Your task to perform on an android device: Find two hotel rooms near Vancouver International Airport for three adults from December 16 to 20 on the Agoda app.
Image 0: 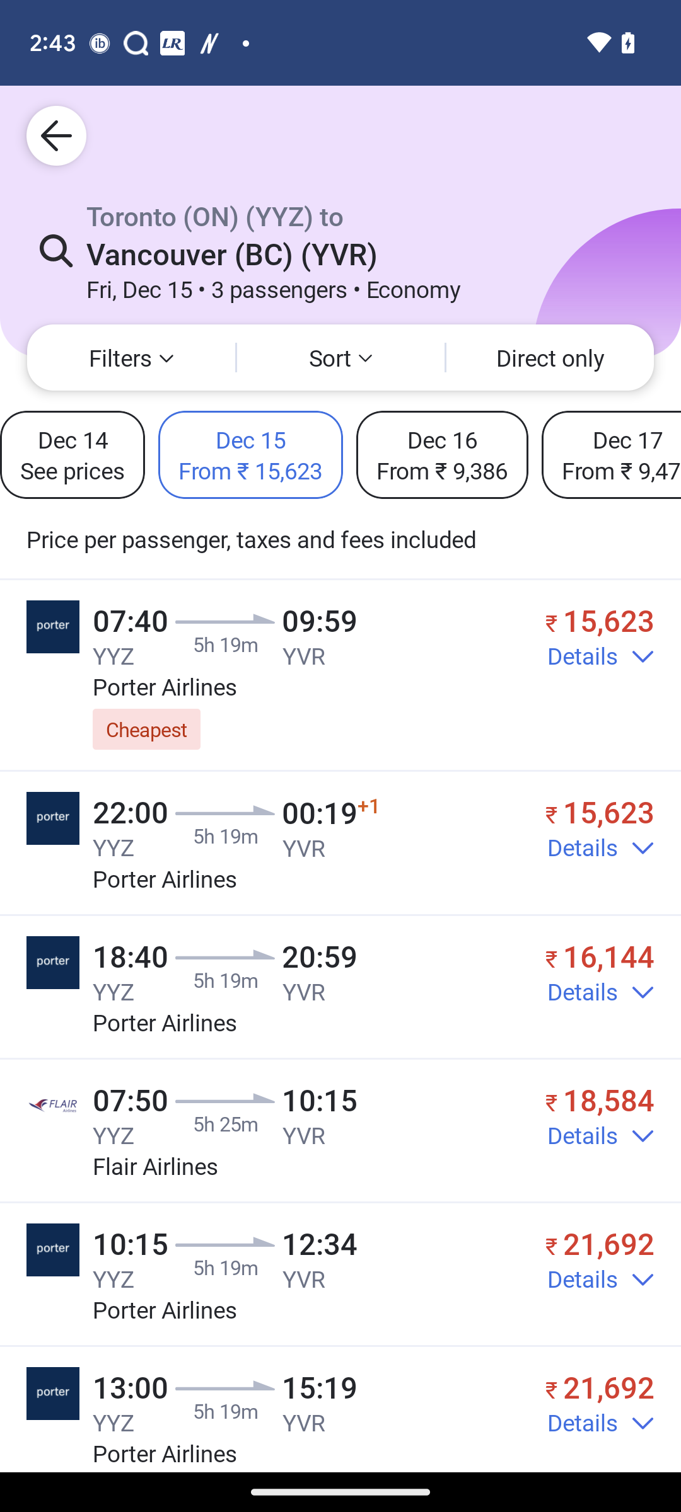
Go back to the previous page.
Step 0: press back button
Image 1: 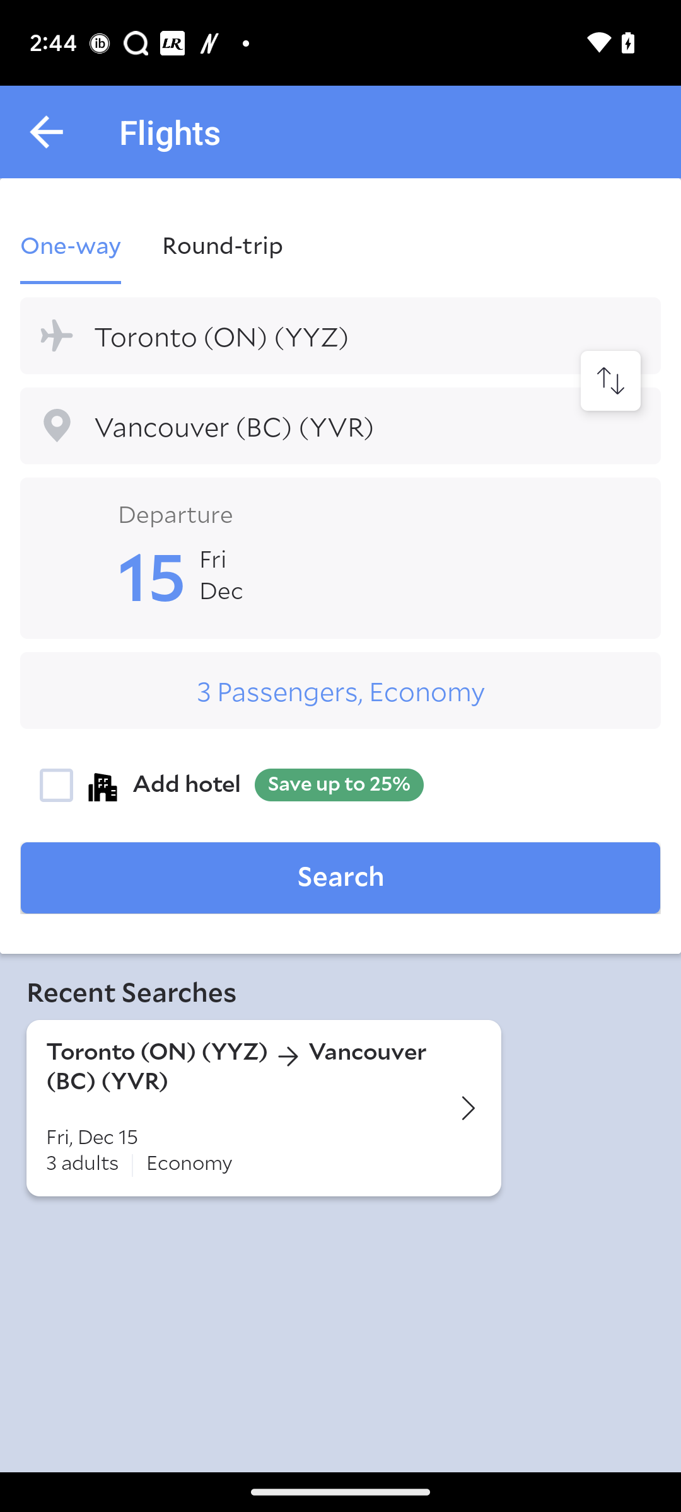
Go back to the previous page.
Step 1: press back button
Image 2: 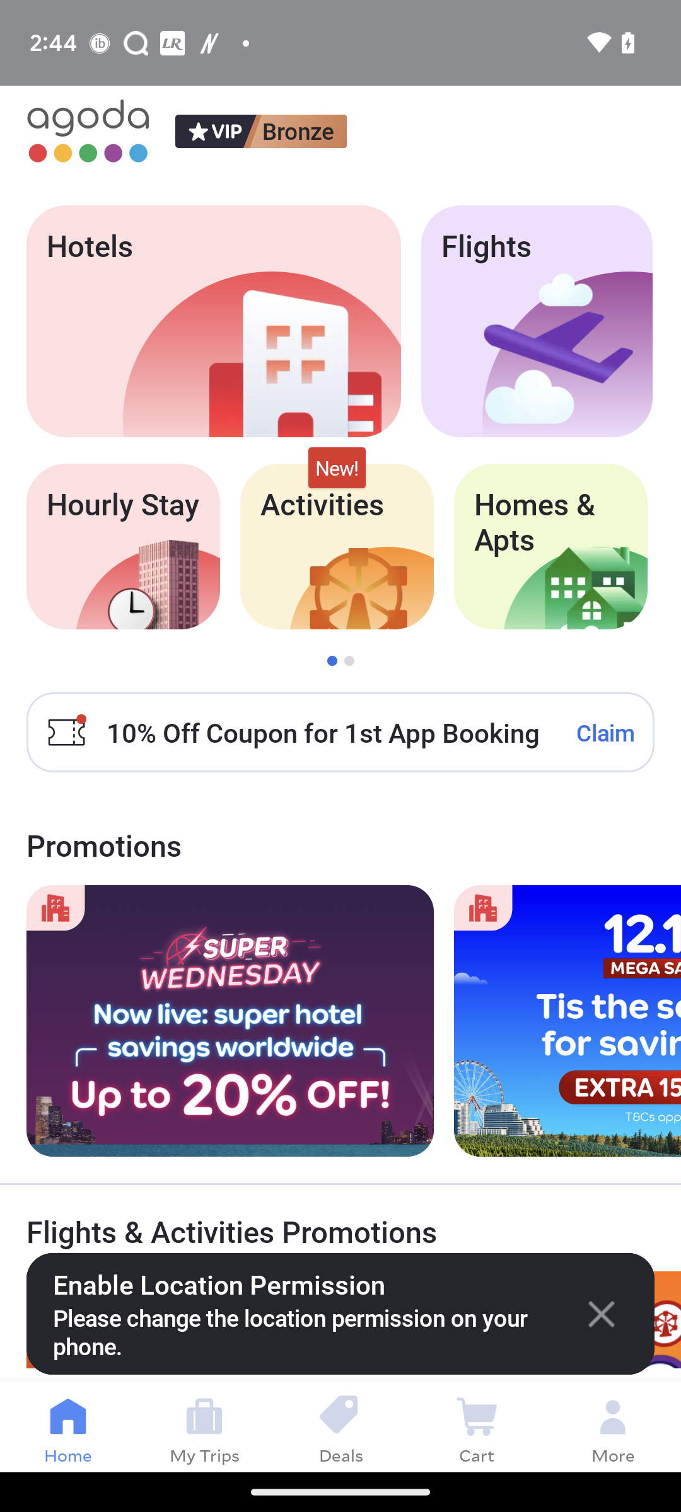
Open the Hotels tab.
Step 2: click (151, 338)
Image 3: 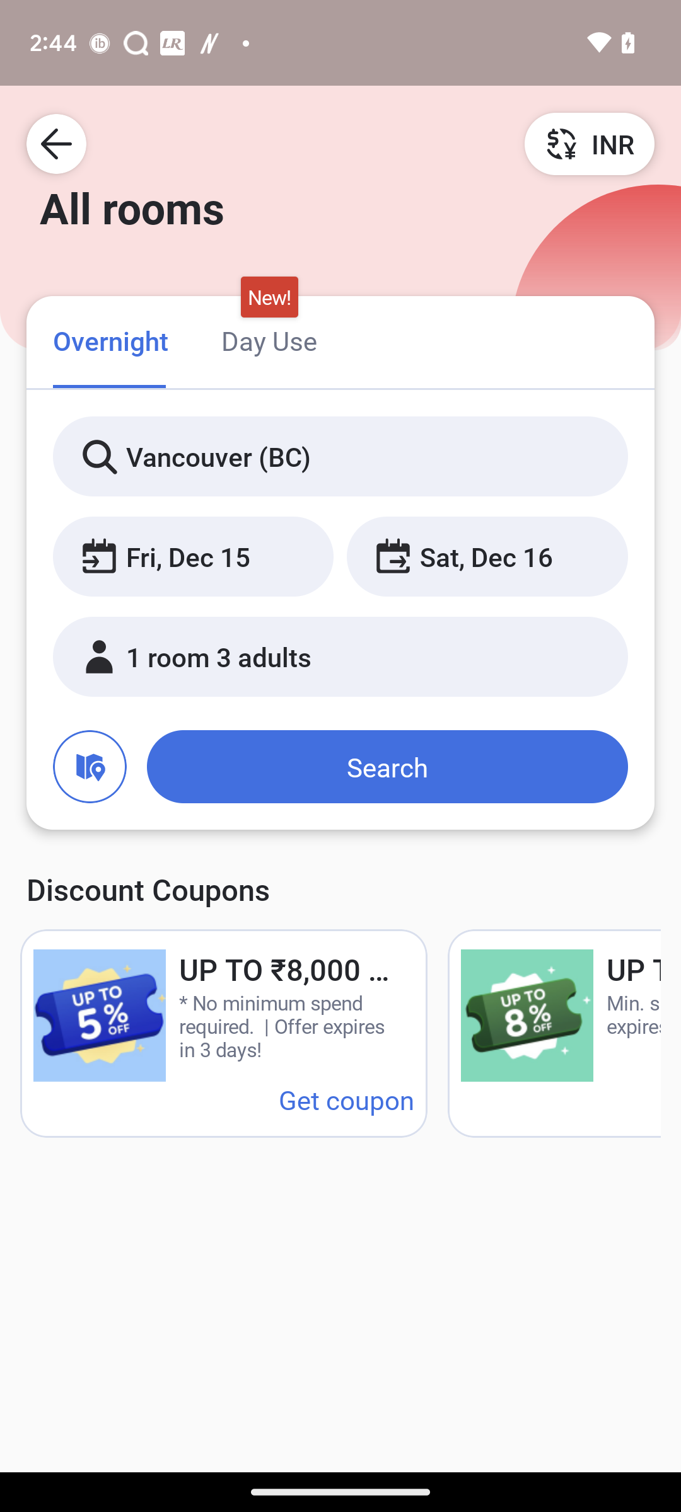
Click on the Date sat, Dec 15.
Step 3: click (189, 556)
Image 4: 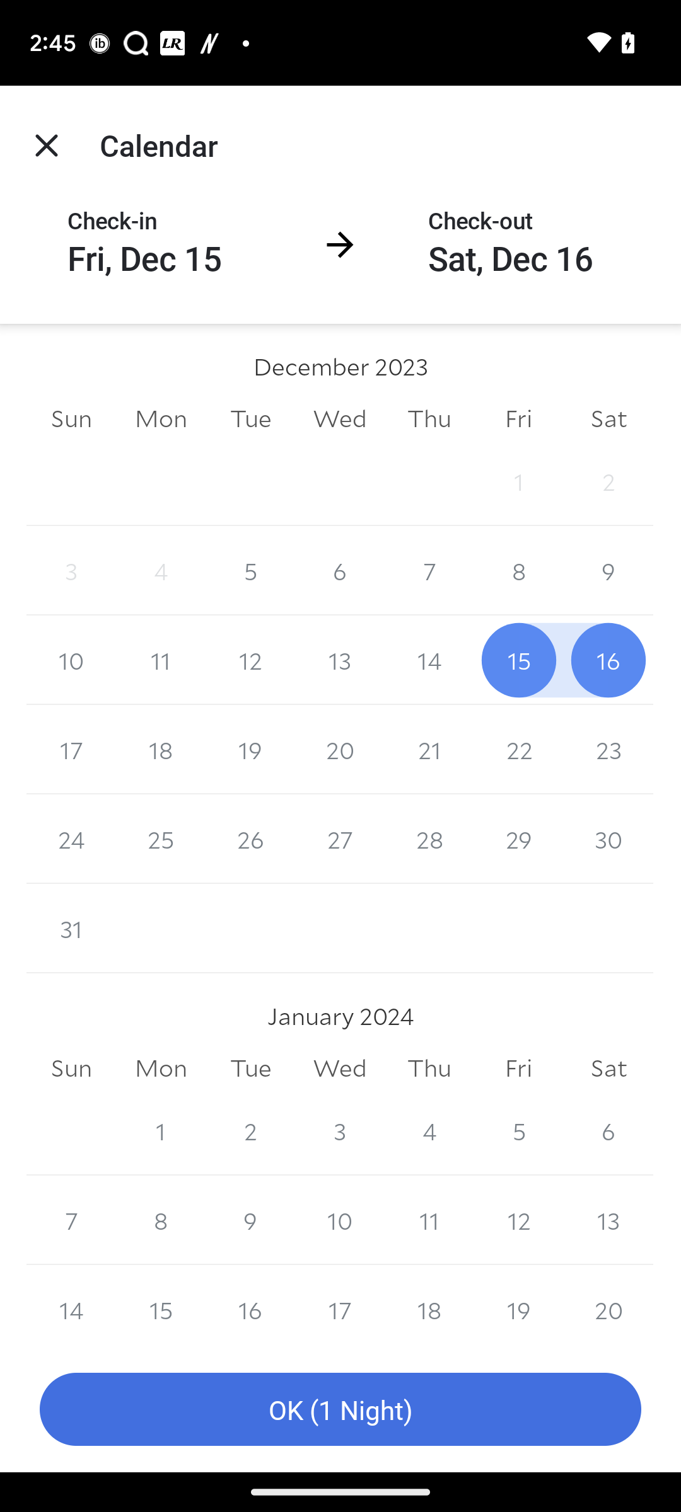
Click on the date 16 December.
Step 4: click (608, 660)
Image 5: 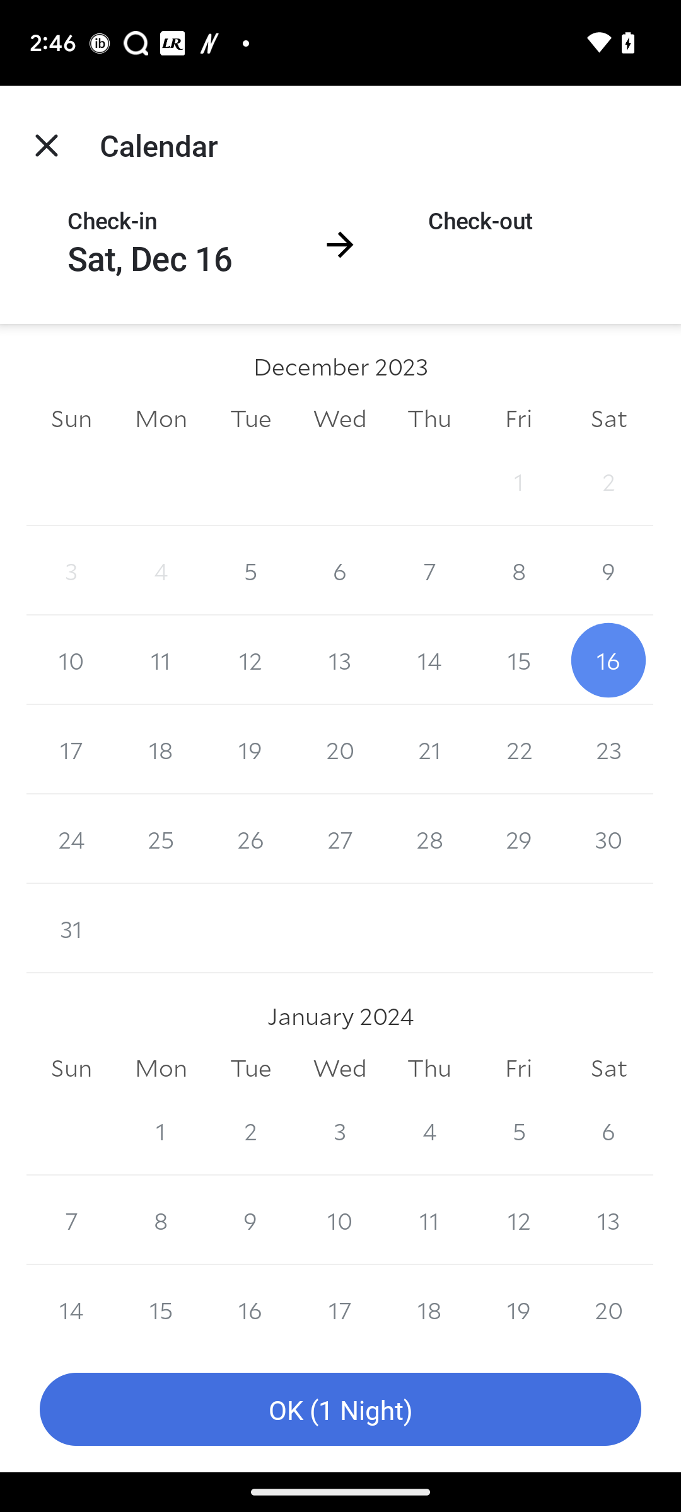
Click on the date 20 December.
Step 5: click (339, 750)
Image 6: 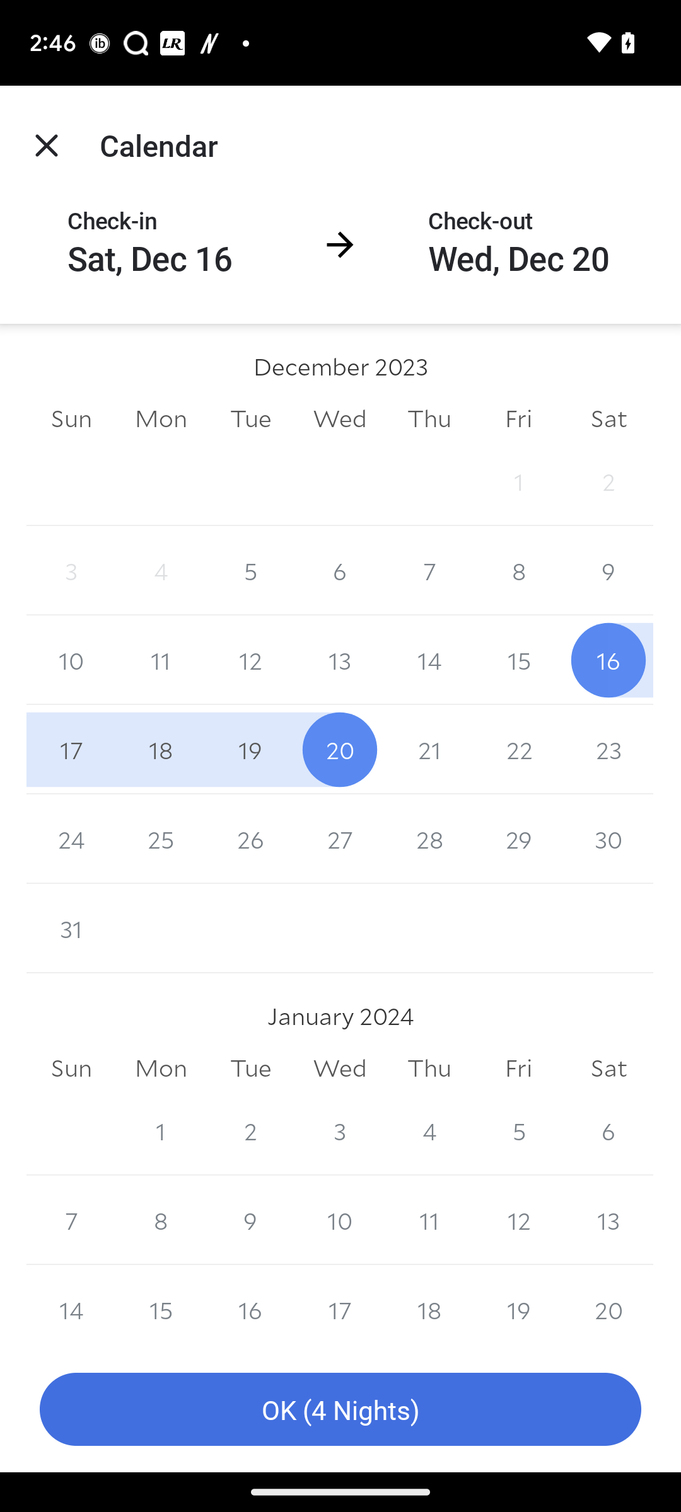
Click on the Ok button at the bottom.
Step 6: click (340, 1409)
Image 7: 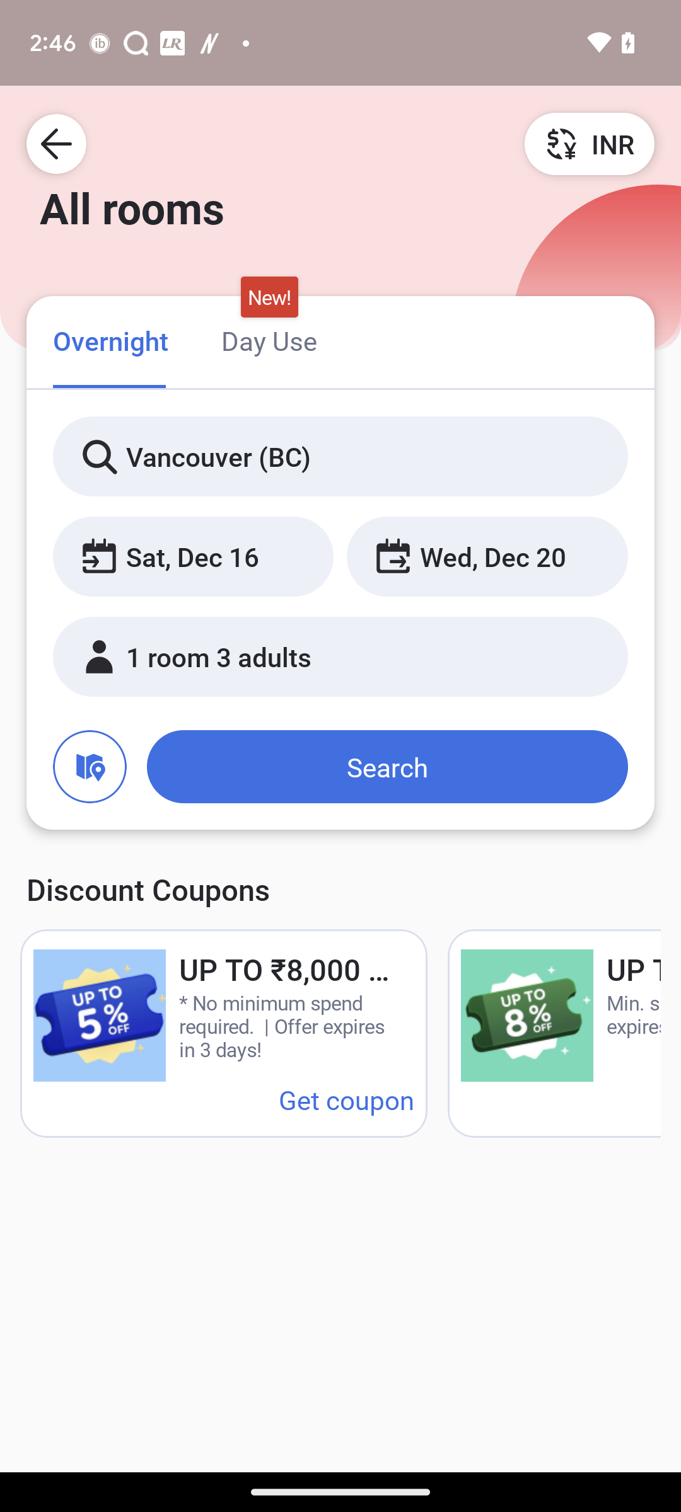
Click on the text 1 room.
Step 7: click (219, 656)
Image 8: 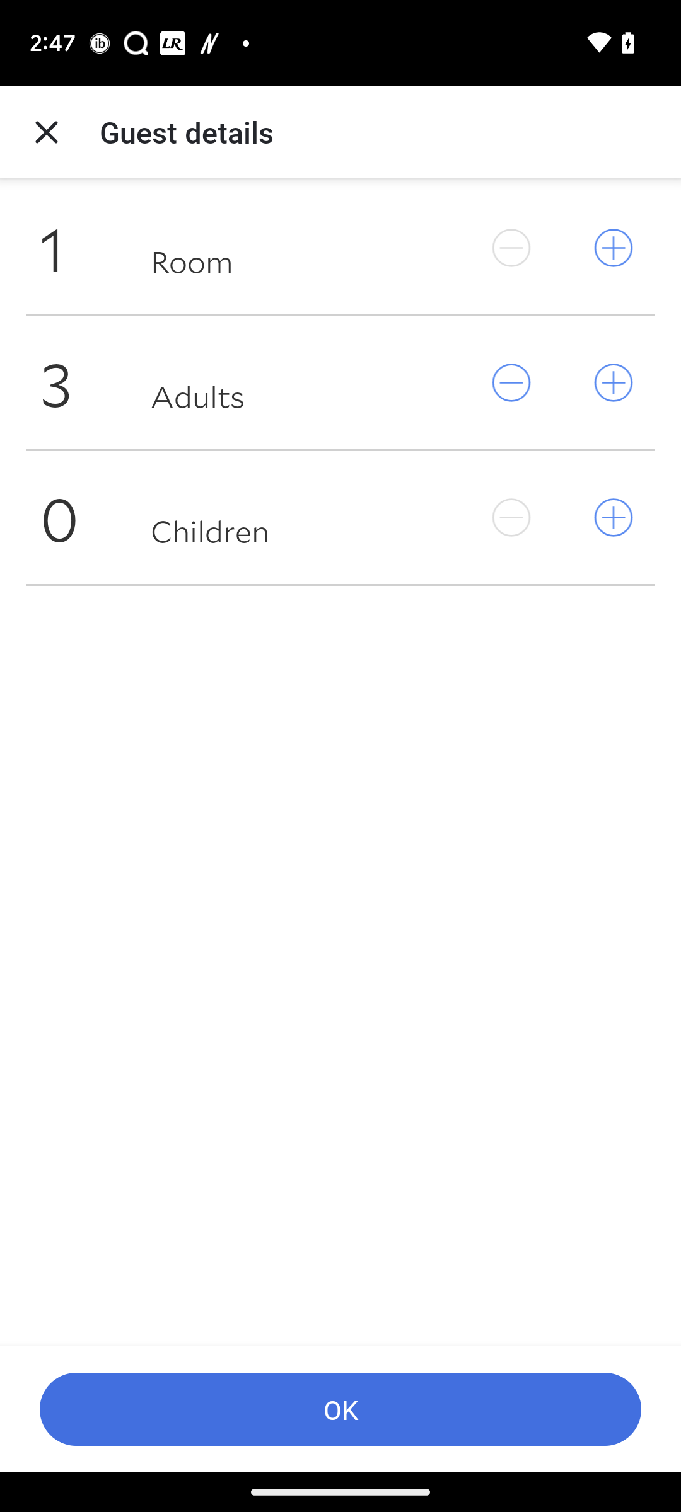
Click on the + icon of the Room tab.
Step 8: click (610, 255)
Image 9: 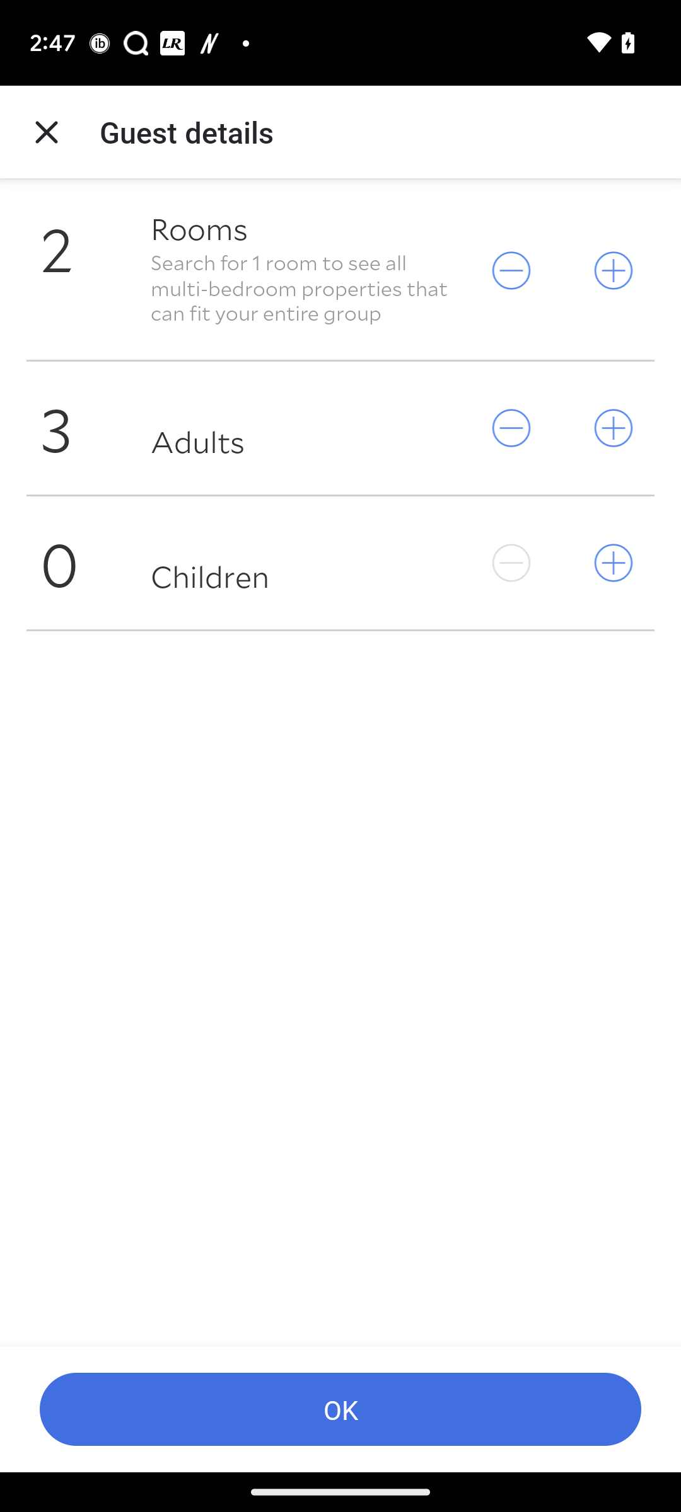
Click on the ok button at the bottom.
Step 9: click (568, 1395)
Image 10: 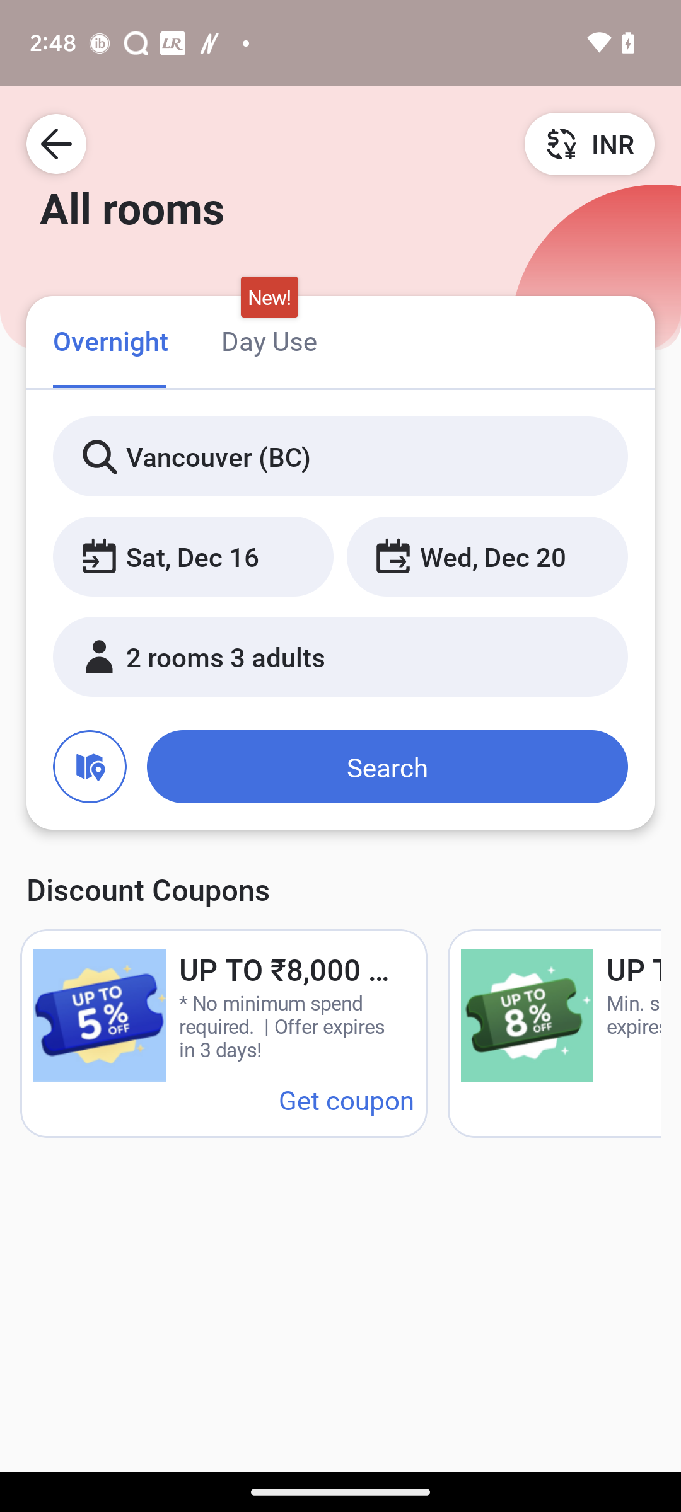
Click on the search button.
Step 10: click (387, 767)